Your task to perform on an android device: In the ebay app i want to look for gardening boots.
Image 0: 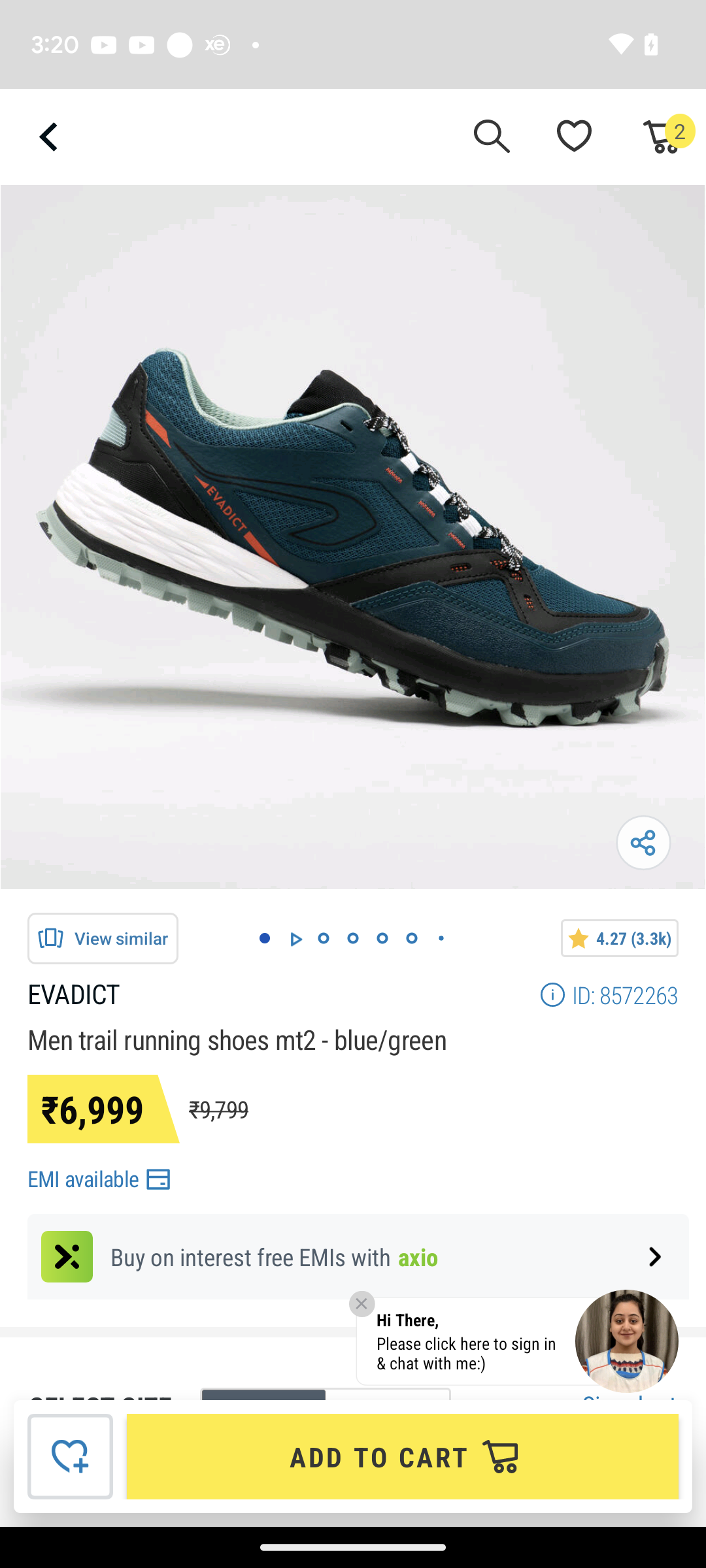
Open ebay app
Step 0: open app "eBay"
Image 1: 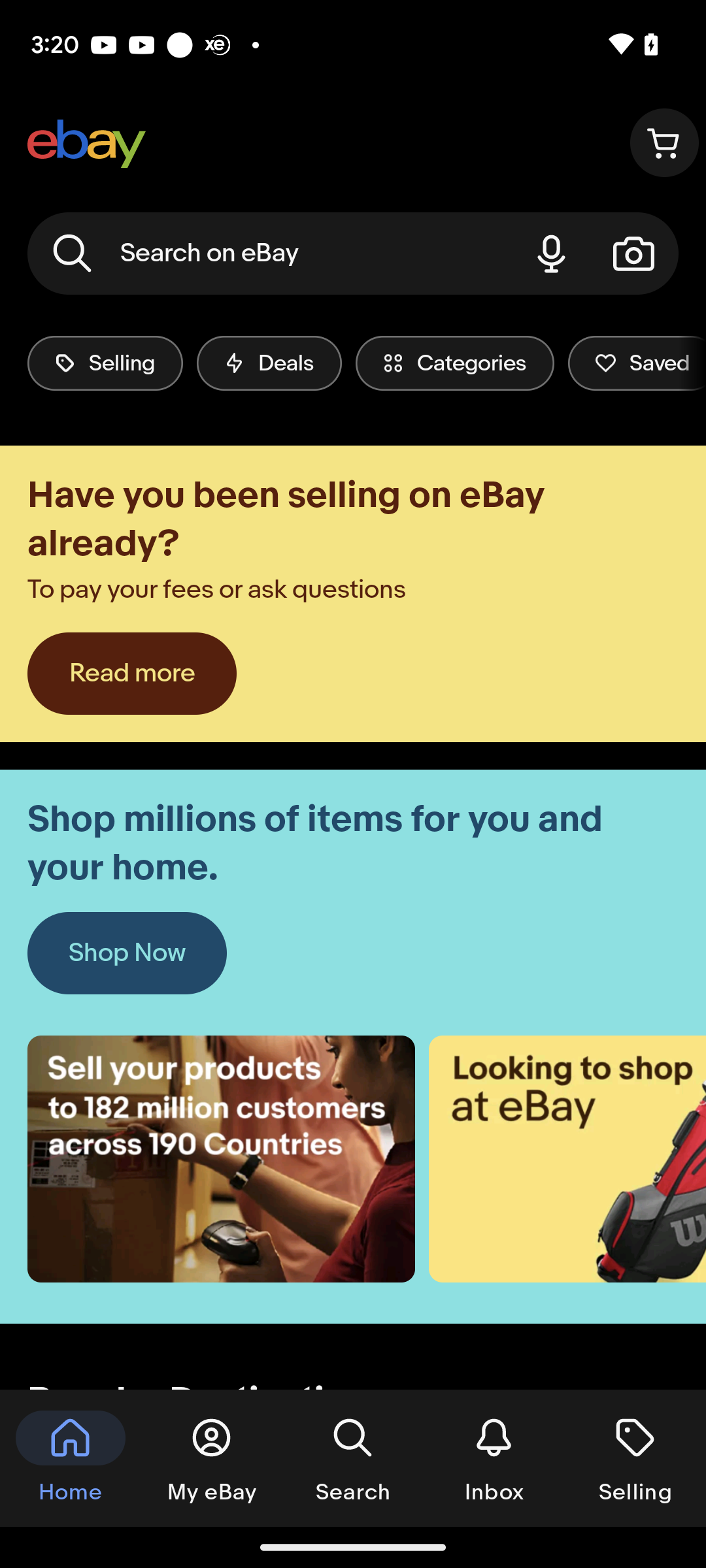
Click on the search bar at the top of the screen
Step 1: click (270, 253)
Image 2: 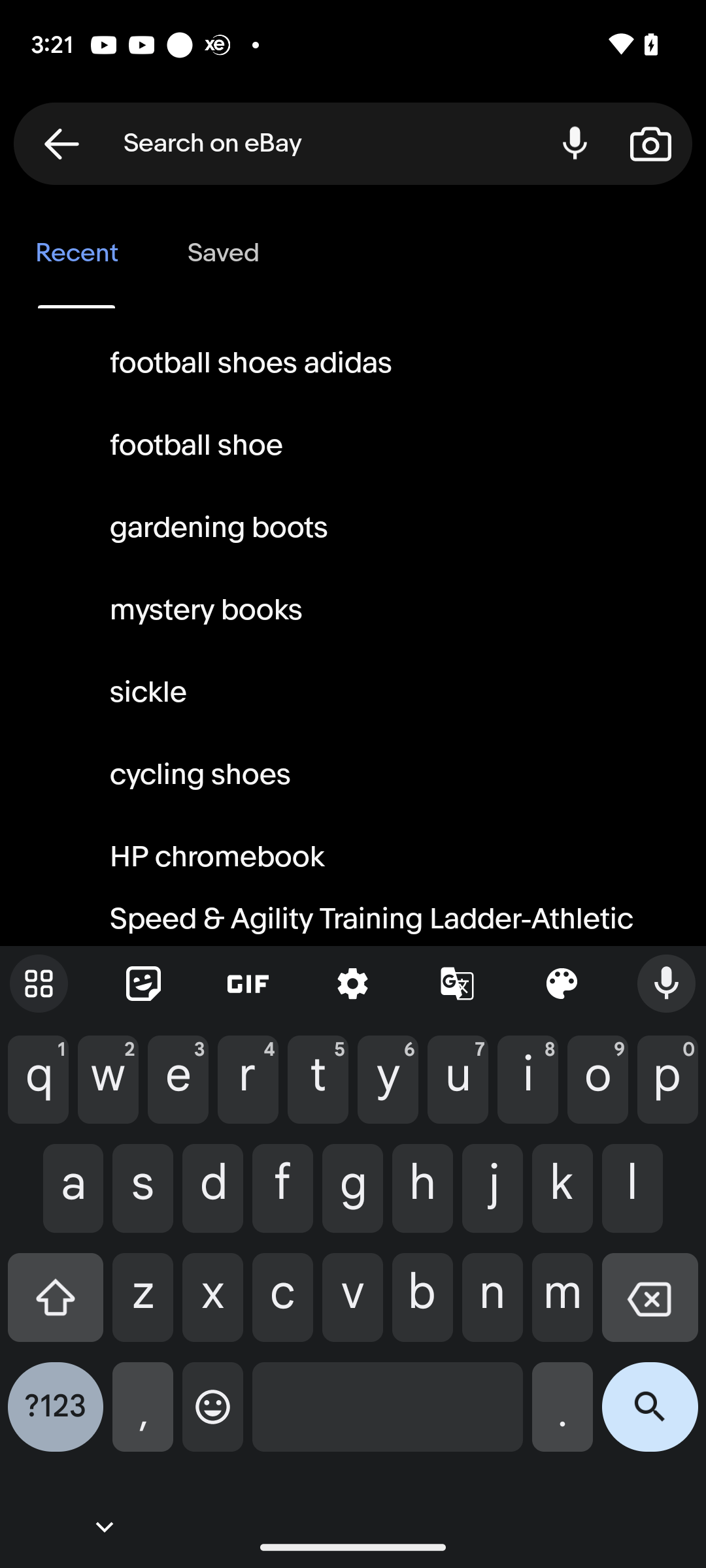
Enter text as gardening boots in the searchbar
Step 2: type "Gardening boots"